Your task to perform on an android device: Search for a contact named Richard on the Contacts app.
Image 0: 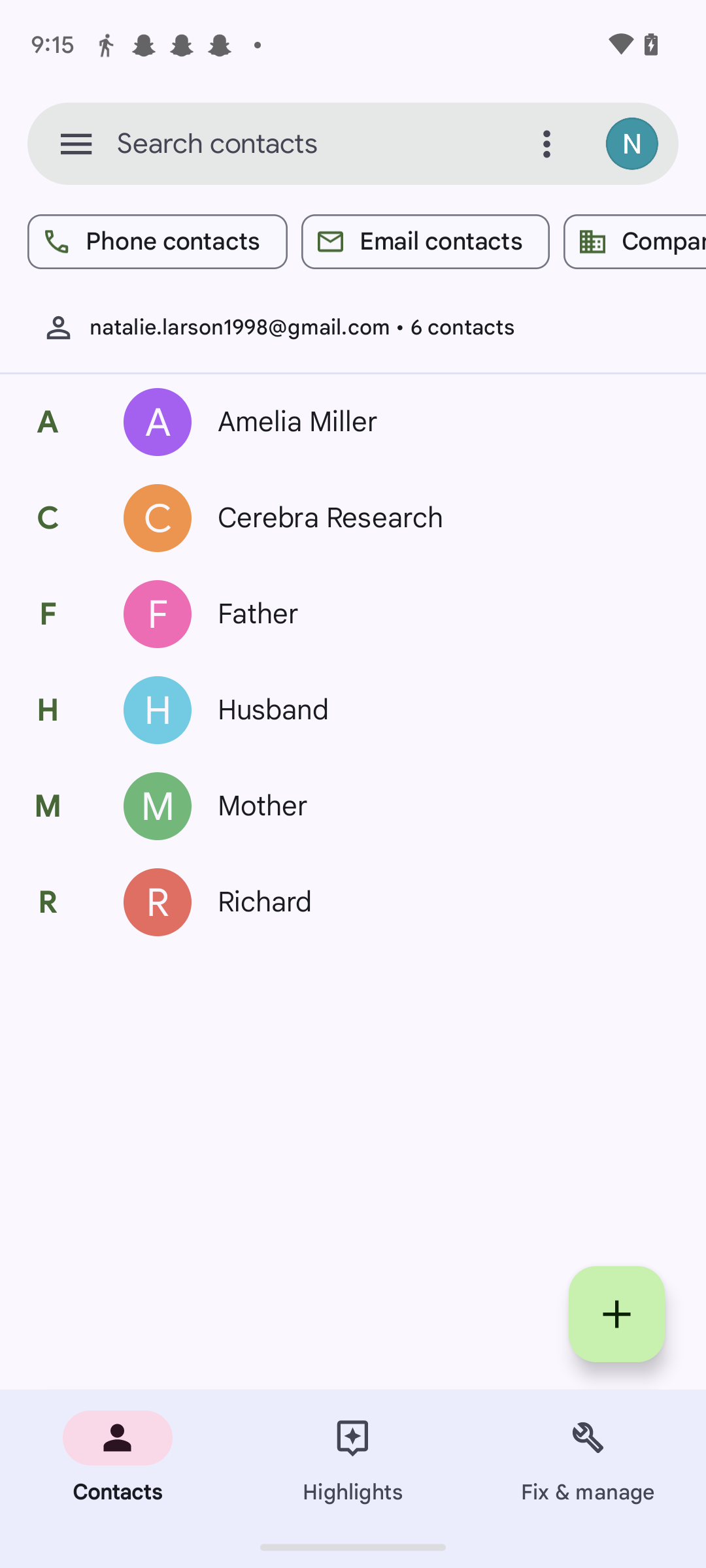
Click on the Search bar at the top of the screen.
Step 0: click (353, 143)
Image 1: 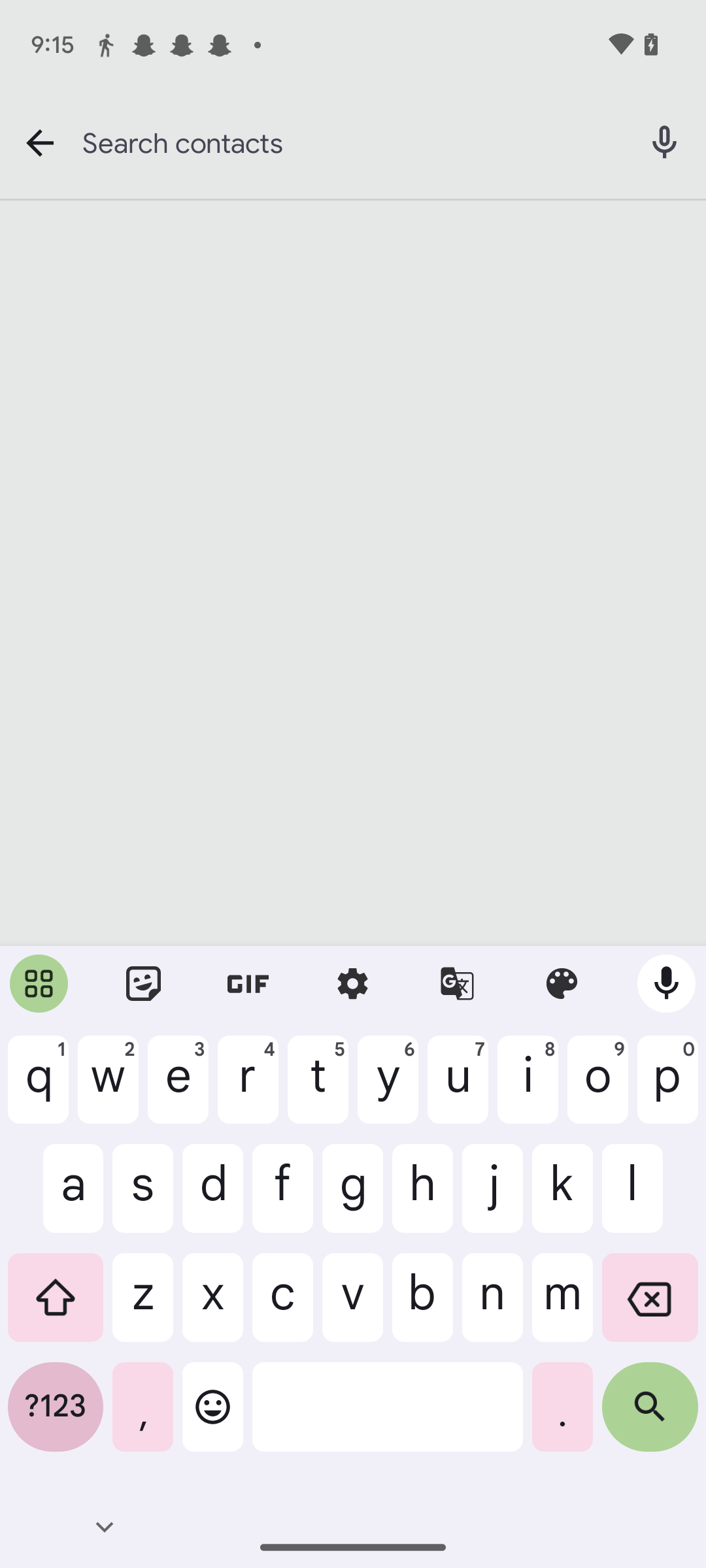
Type in Richard.
Step 1: type "Richard"
Image 2: 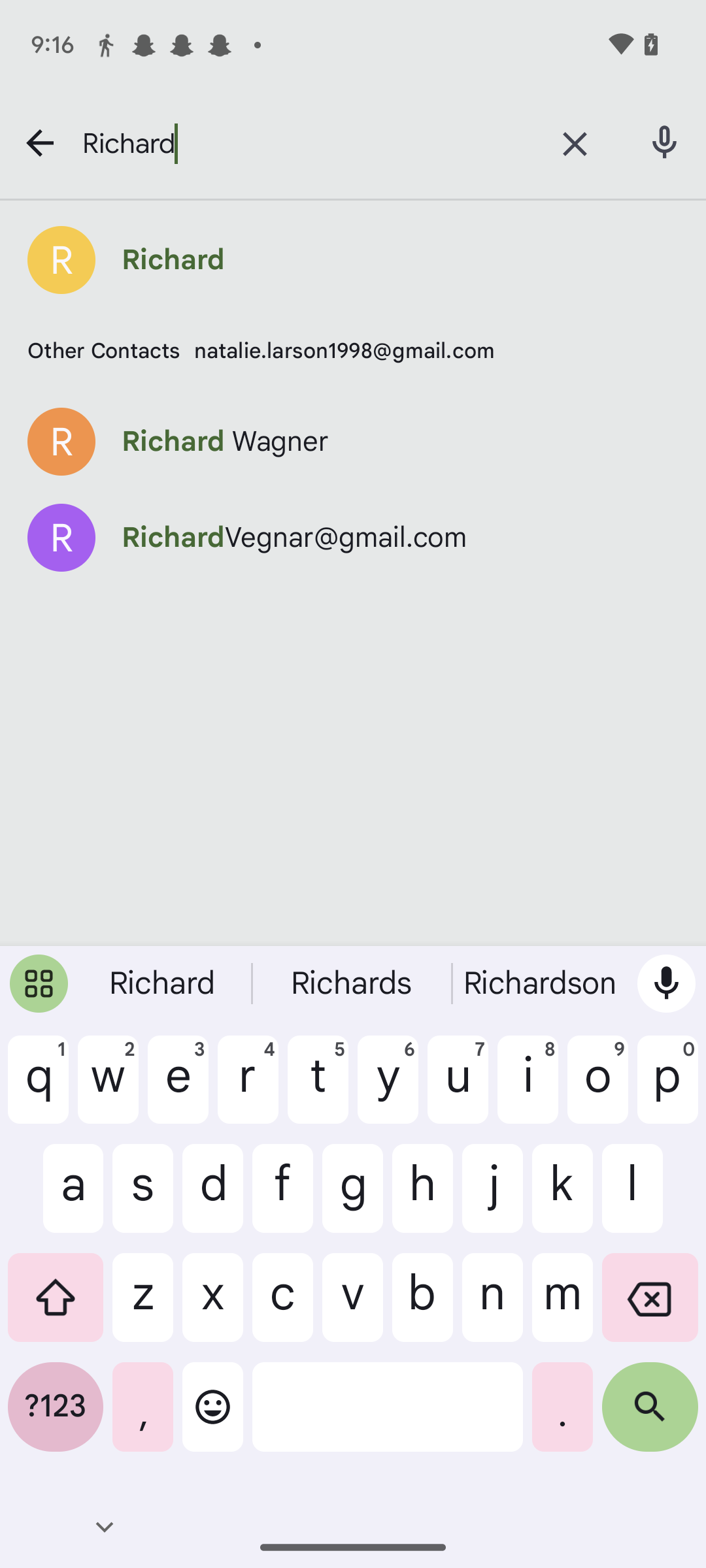
Click on the search button at the bottom right of the keyboard.
Step 2: click (650, 1417)